Your task to perform on an android device: Get Insights on your spending on the wallet app.
Image 0: 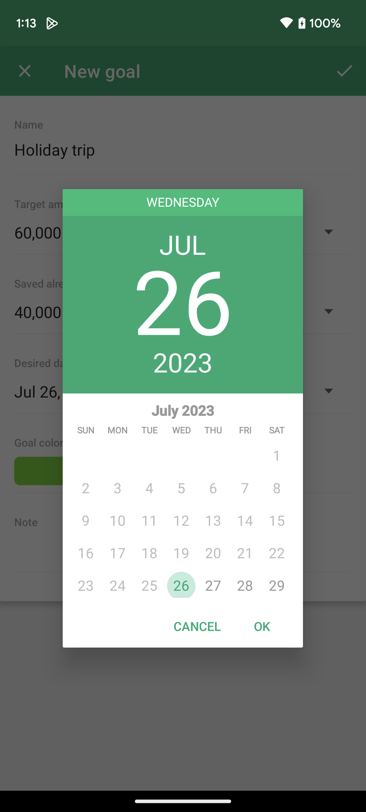
Click on the ok option on the right side of the screen.
Step 0: click (262, 626)
Image 1: 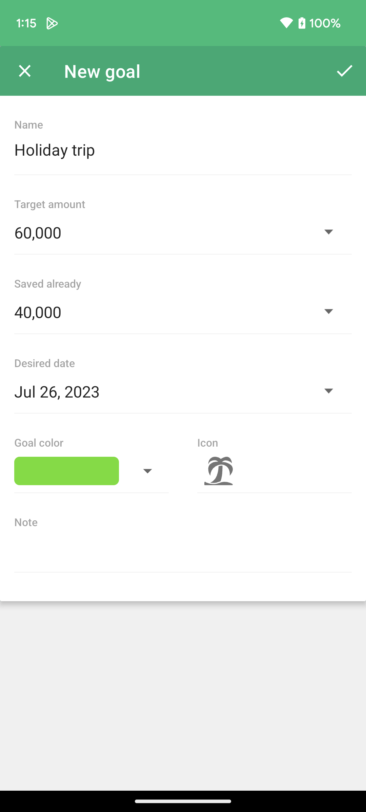
Click on the cross at the top left corner of the screen.
Step 1: click (21, 71)
Image 2: 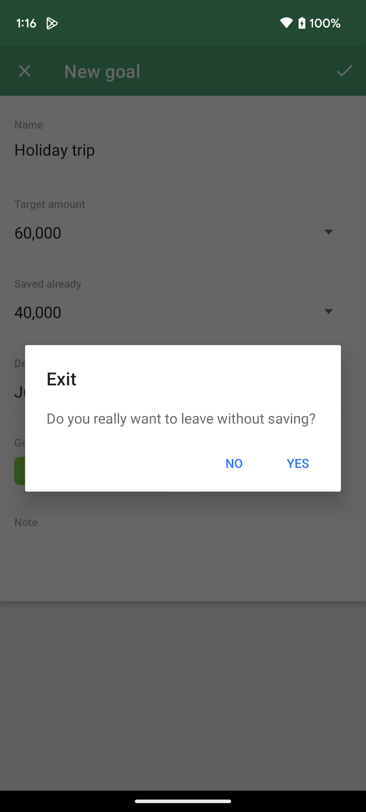
Select the yes option on the right side of the screen.
Step 2: click (298, 463)
Image 3: 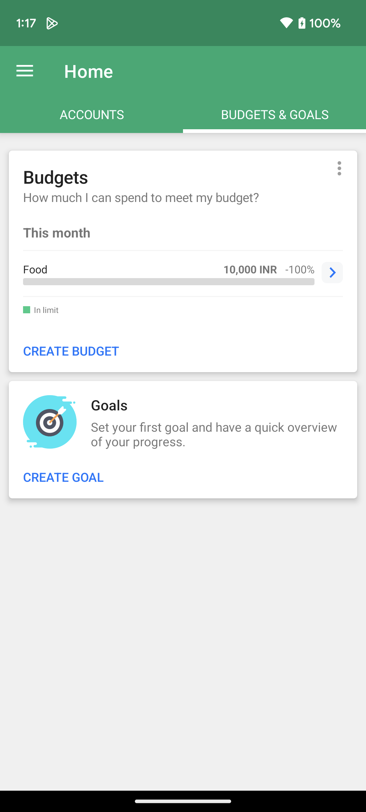
Click on the menu icon on the top left corner of the screen.
Step 3: click (25, 71)
Image 4: 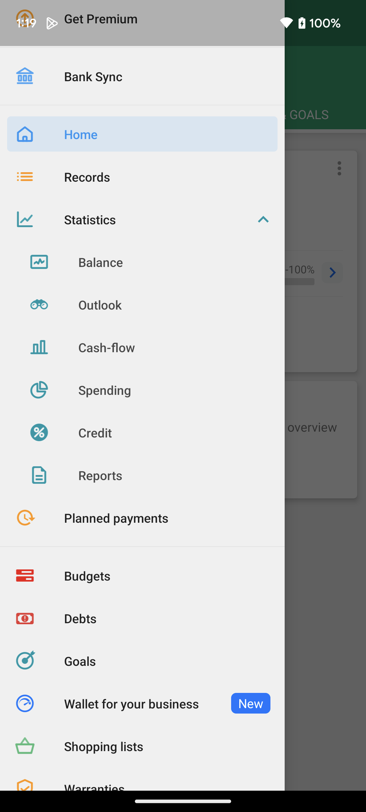
Click on the spending icon listed below on the left side of the screen.
Step 4: click (36, 391)
Image 5: 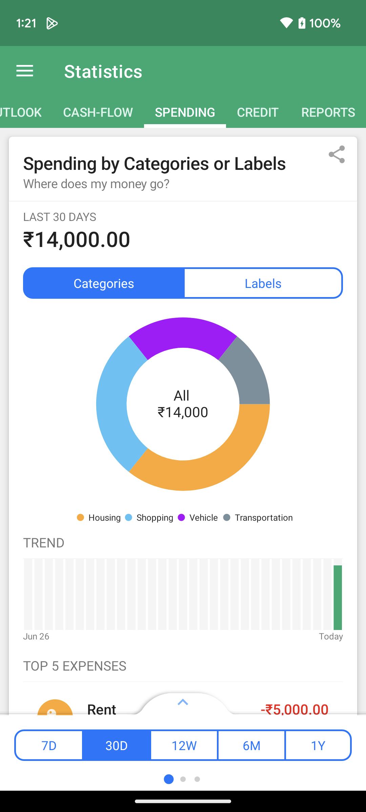
Scroll up in the middle of the screen.
Step 5: scroll down
Image 6: 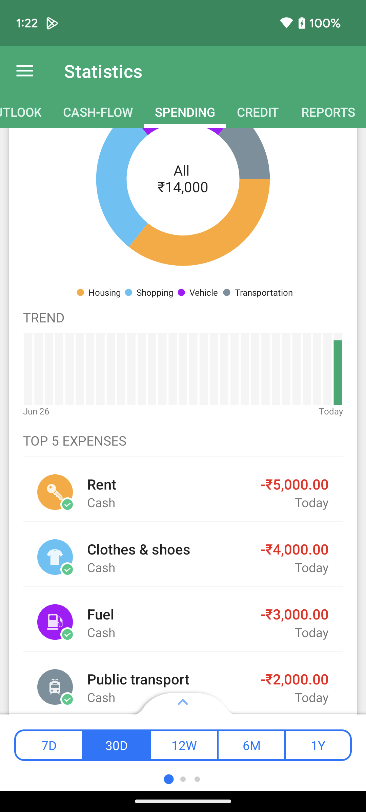
Scroll up in the middle of the screen.
Step 6: scroll down
Image 7: 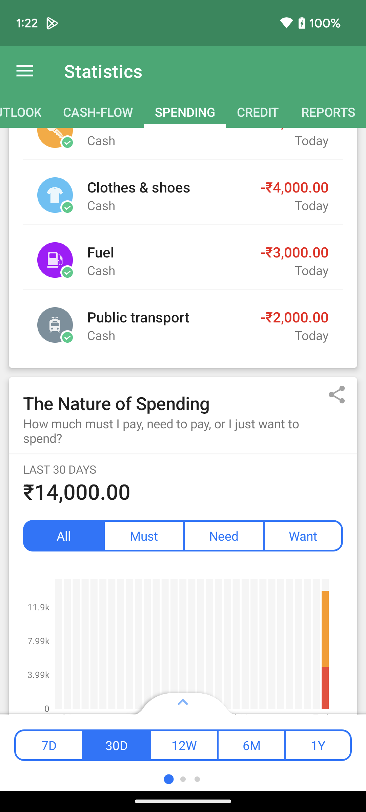
Scroll up in the middle of the screen.
Step 7: scroll down